Your task to perform on an android device: Track the currency exchange rate of the Canadian dollar today with the Japanese yen.
Image 0: 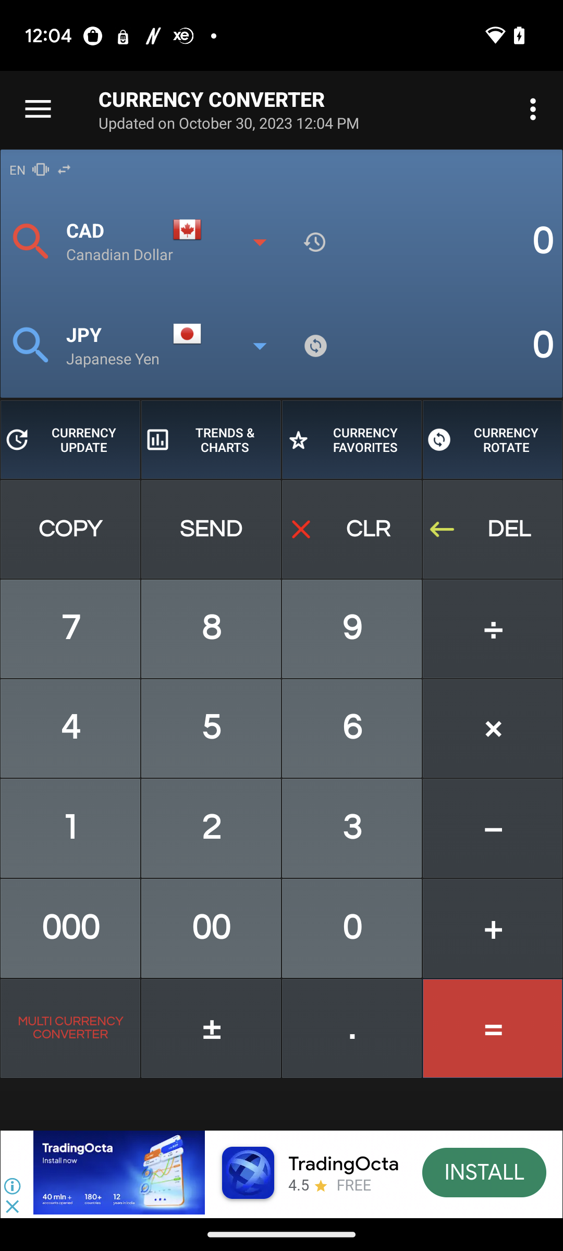
Click on the menu icon at the top left corner of the screen.
Step 0: click (38, 109)
Image 1: 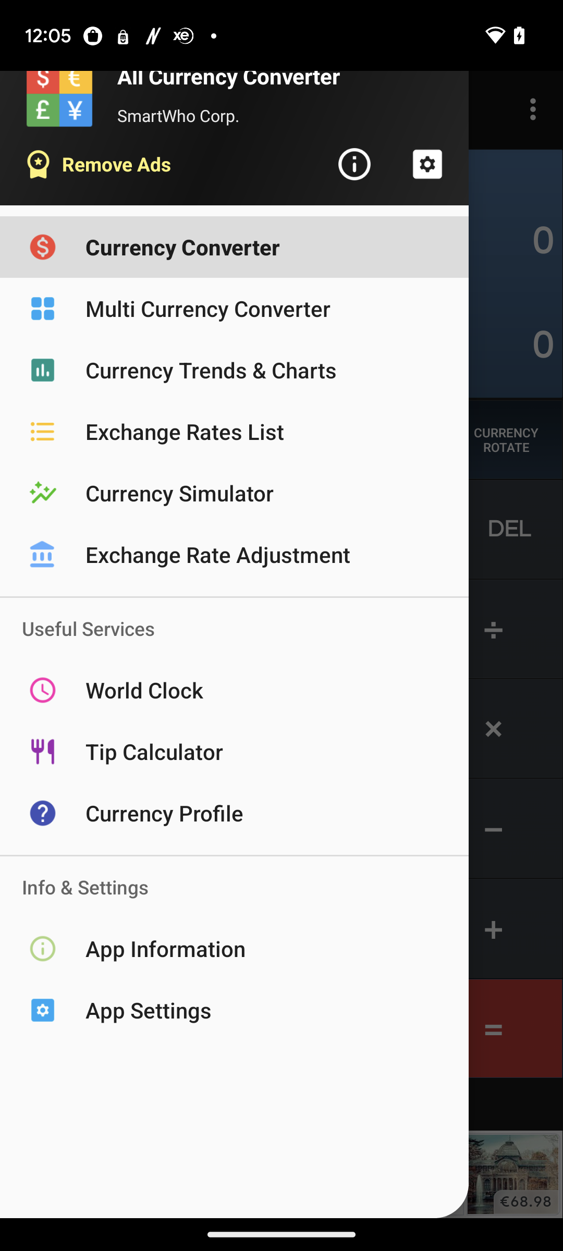
Click on the tab "currency Trends & charts".
Step 1: click (234, 370)
Image 2: 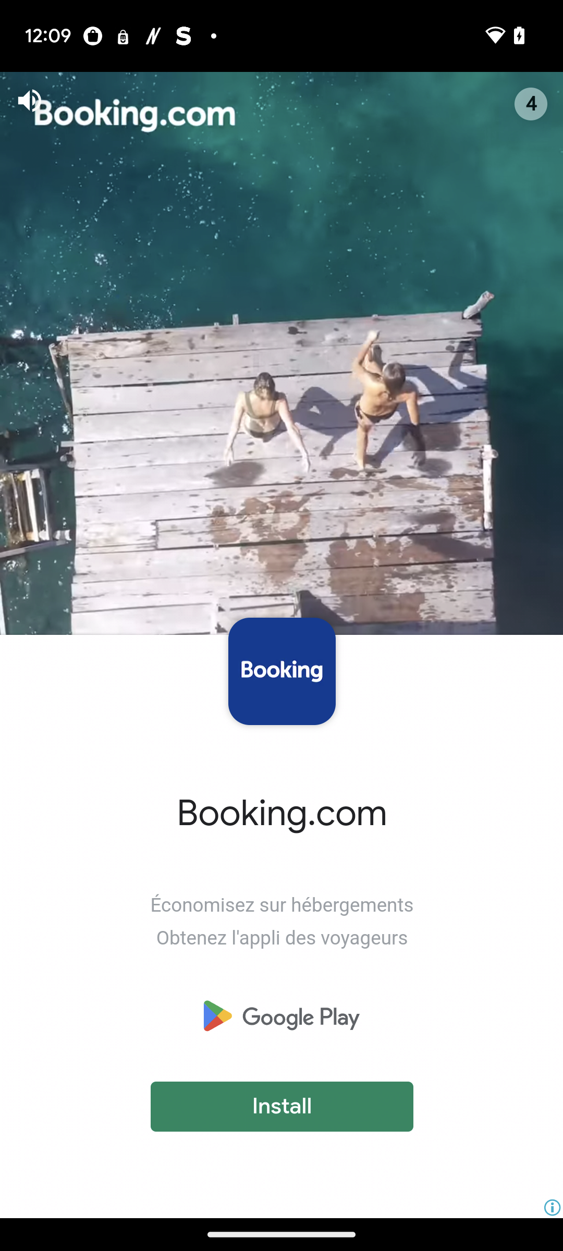
Click on the tab "currency Trends & charts".
Step 2: wait